Your task to perform on an android device:  Set a timer for 2 hours, 30 minutes and start the timer.
Image 0: 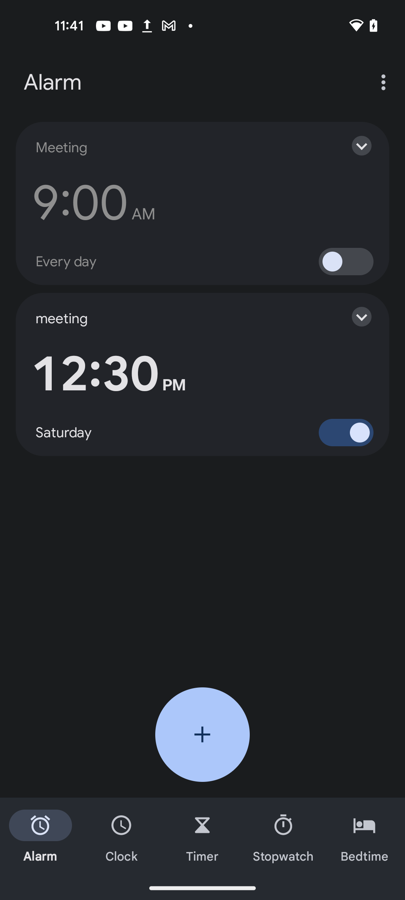
Go to the Timer section at the bottom of the screen 
Step 0: click (202, 837)
Image 1: 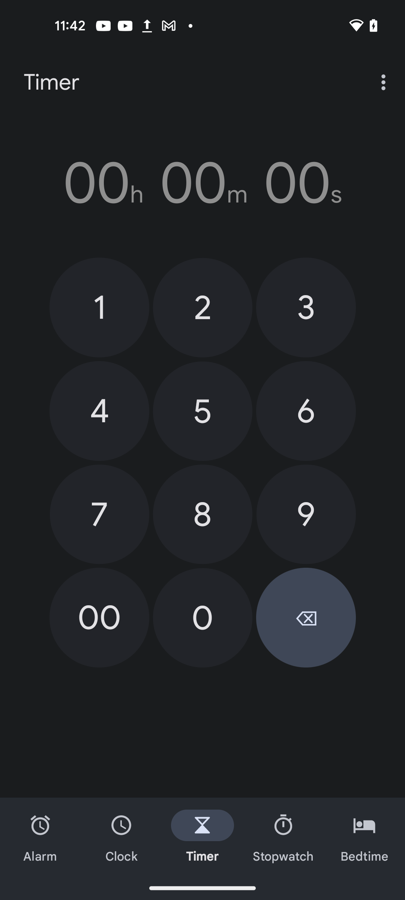
set the timer for 2 hours and 30 minutes 
Step 1: click (202, 307)
Image 2: 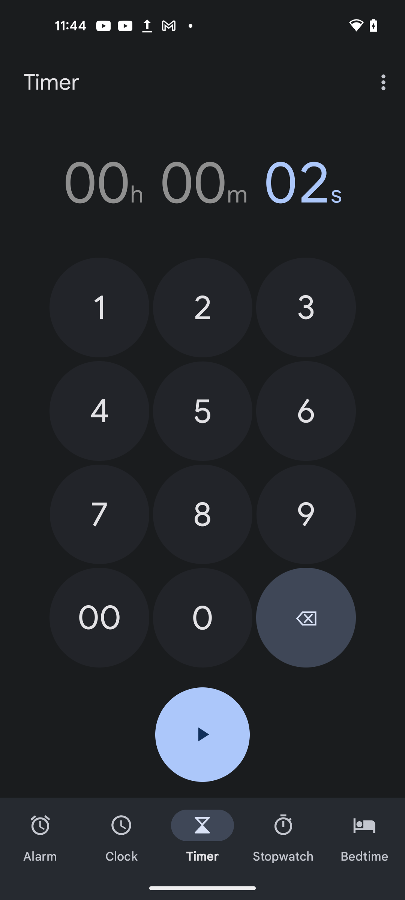
set the timer for 2 hours and 30 minutes 
Step 2: click (306, 307)
Image 3: 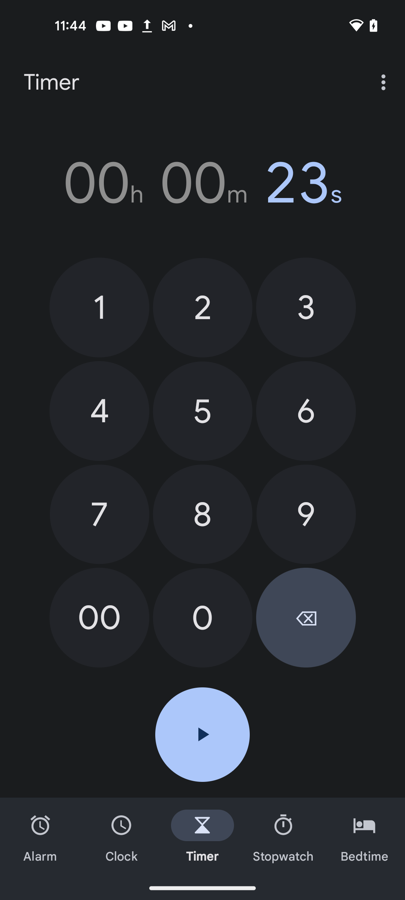
set the timer for 2 hours and 30 minutes 
Step 3: click (202, 617)
Image 4: 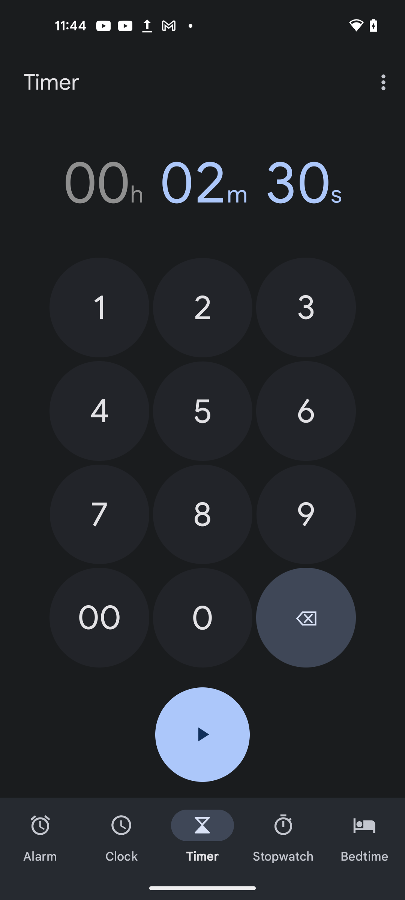
set the timer for 2 hours and 30 minutes 
Step 4: click (99, 618)
Image 5: 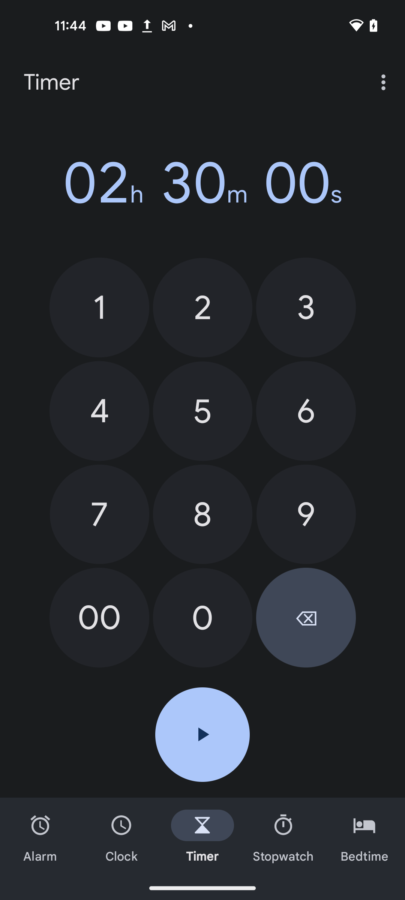
click on  the start button to start the timer 
Step 5: click (202, 734)